Your task to perform on an android device: watch the video of the spinach & sundried tomato sweet potato-crusted quiche.
Image 0: 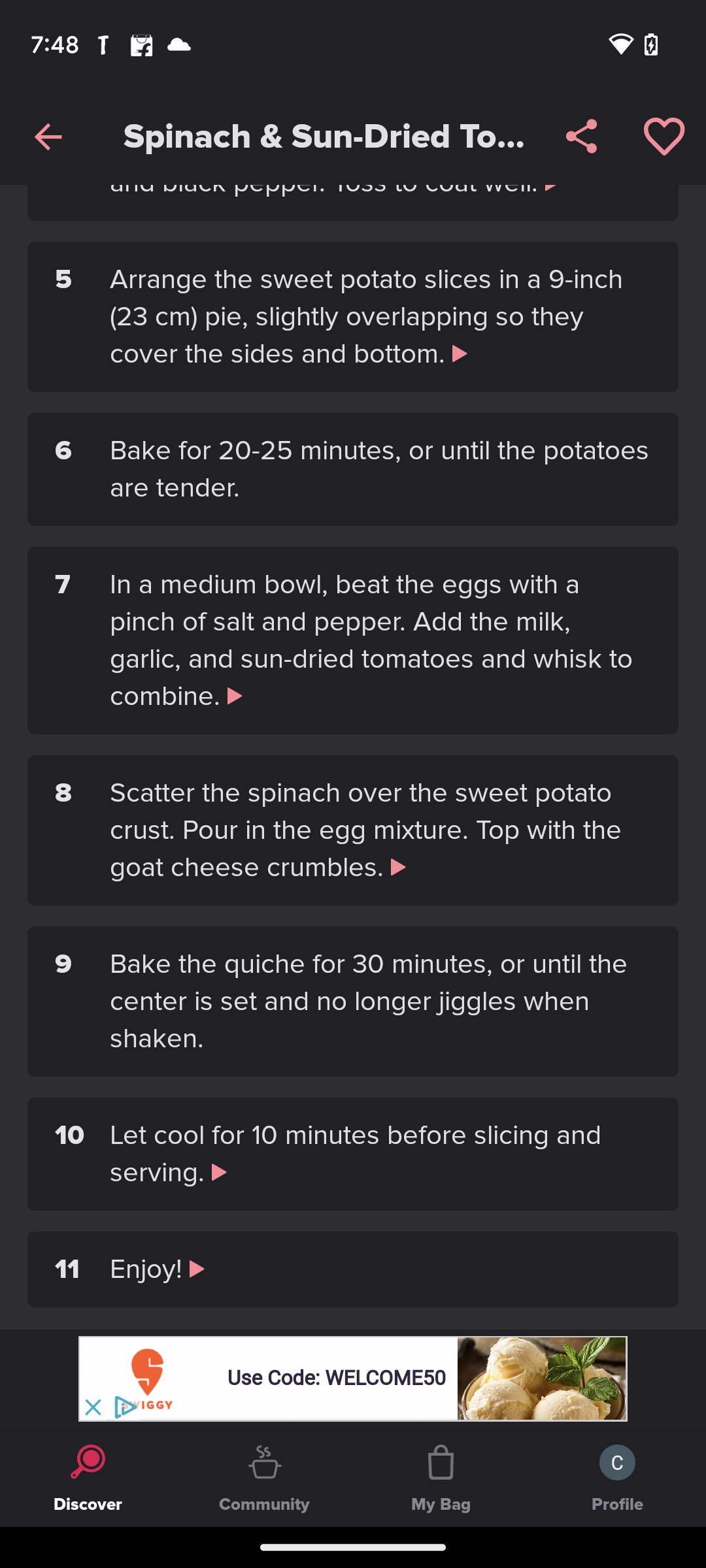
Swipe down for the video-playing option.
Step 0: scroll up
Image 1: 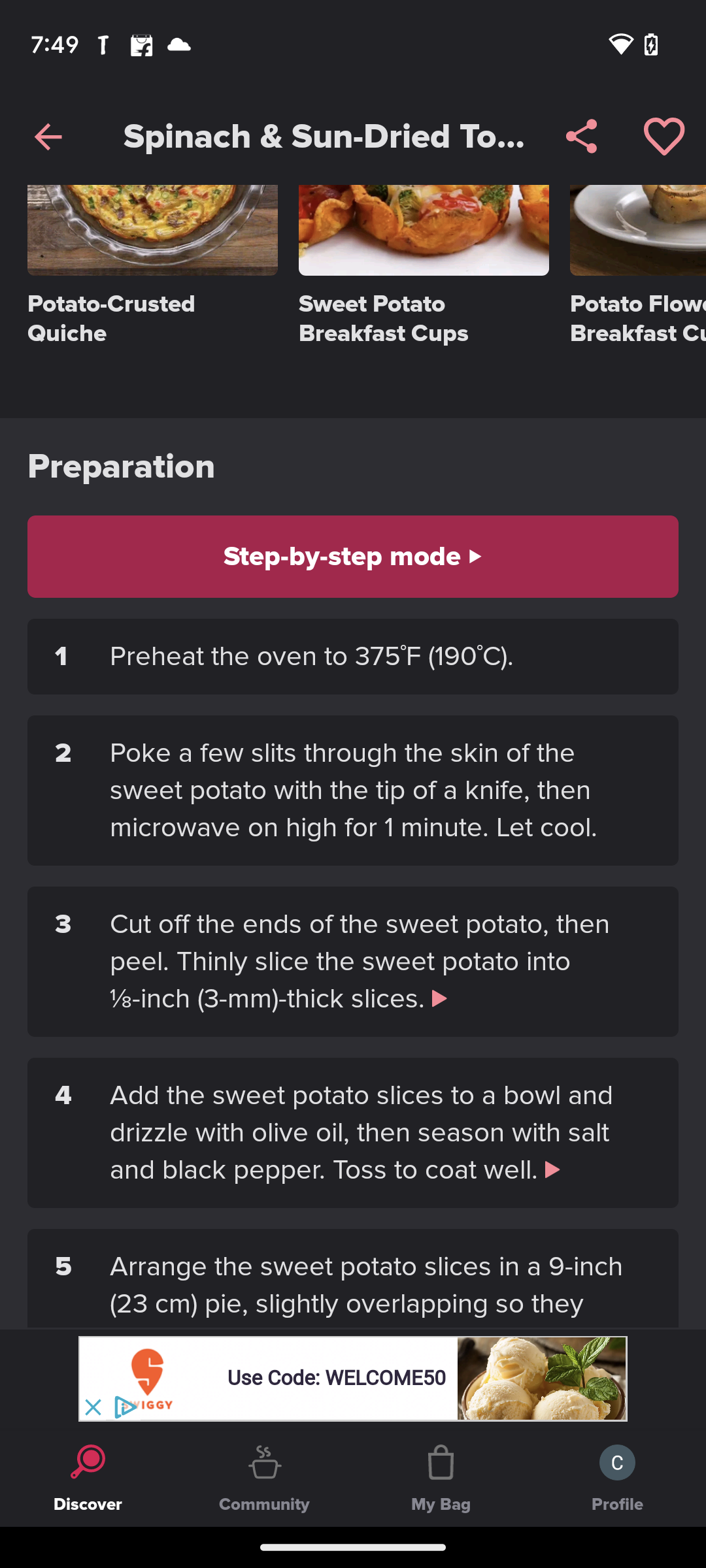
Swipe down for the video-playing option.
Step 1: scroll up
Image 2: 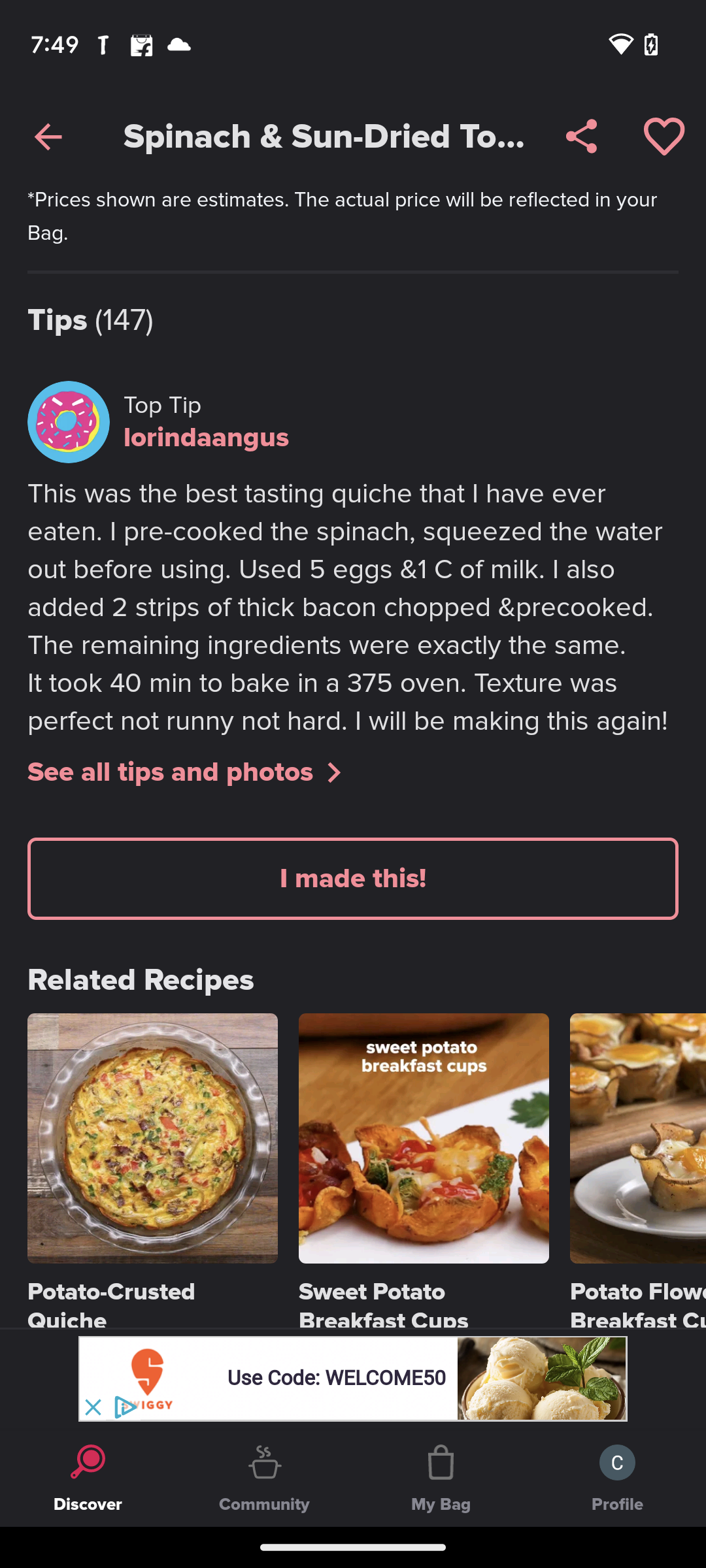
Swipe down for the video-playing option.
Step 2: scroll up
Image 4: 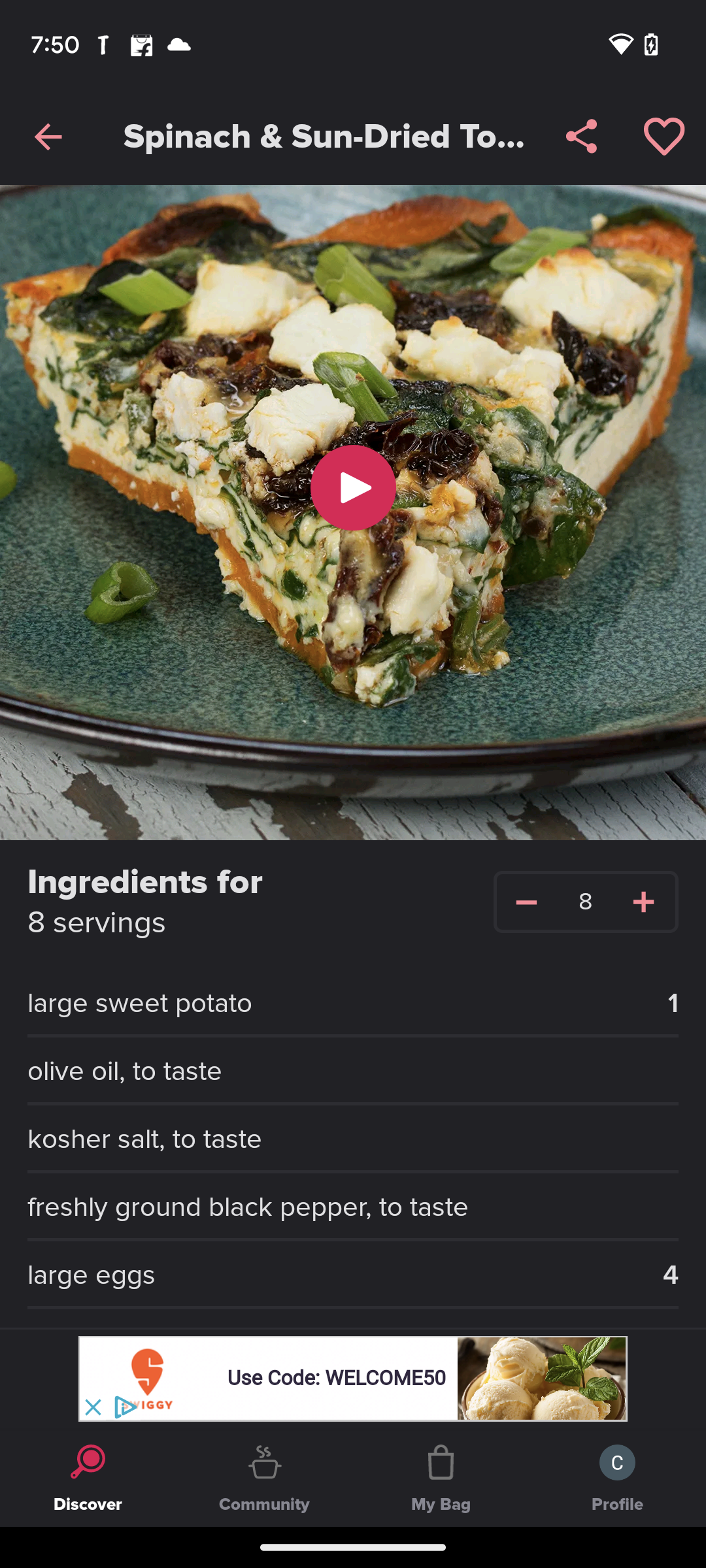
Click on the video play icon presented in the middle of the video.
Step 4: click (341, 482)
Image 5: 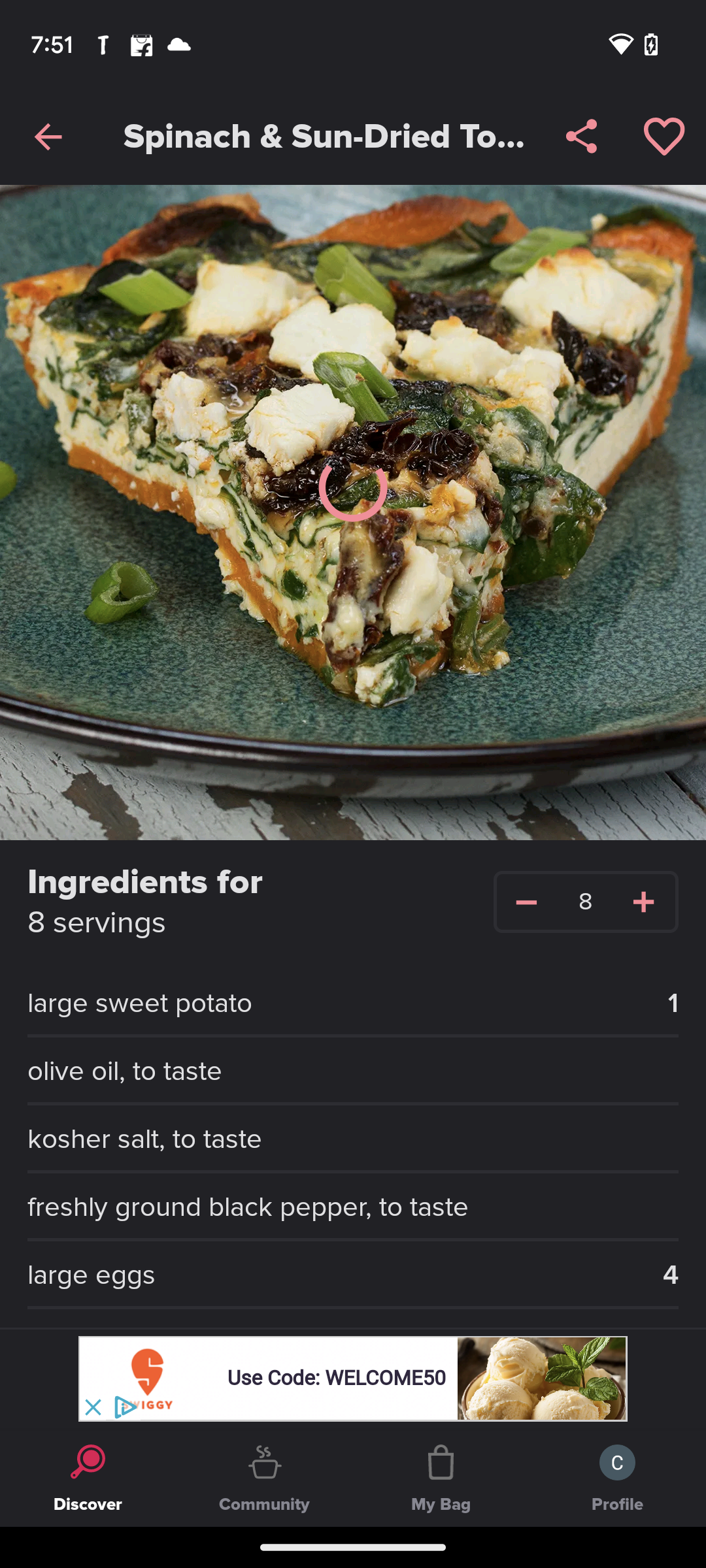
Click on the video play icon presented in the middle of the video.
Step 5: wait